Your task to perform on an android device: I want to view the price low to high in quaker oats.
Image 0: 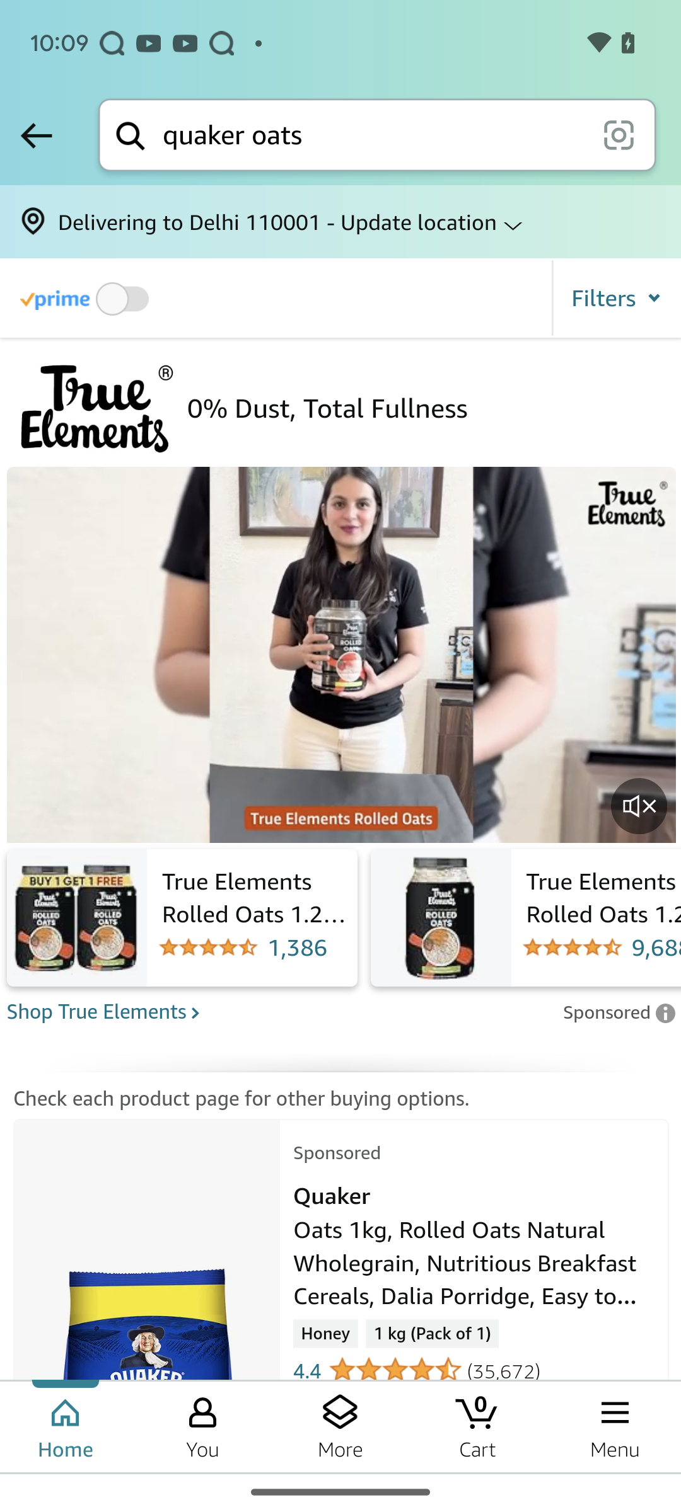
Click on the filters tab on the right side of the screen
Step 0: click (616, 297)
Image 1: 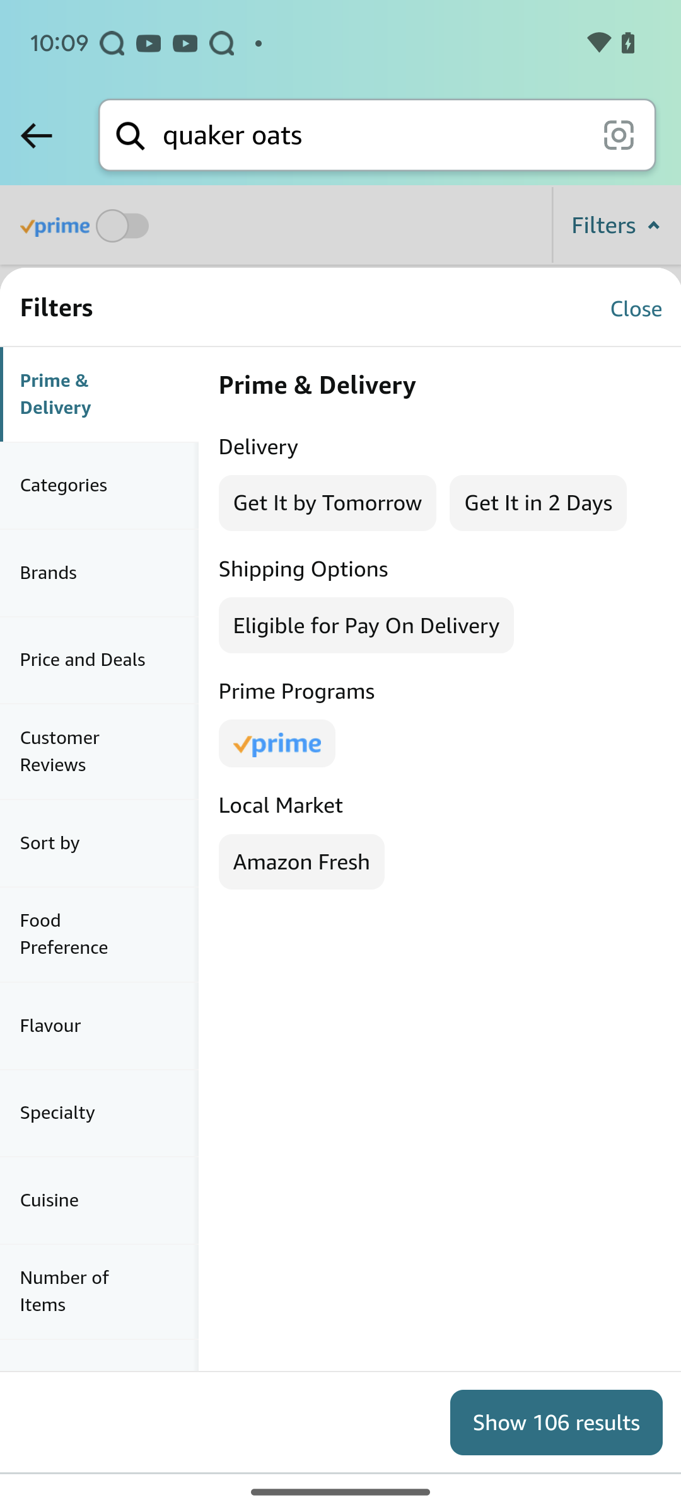
Click on the sort by tab on the left of the screen
Step 1: click (76, 845)
Image 2: 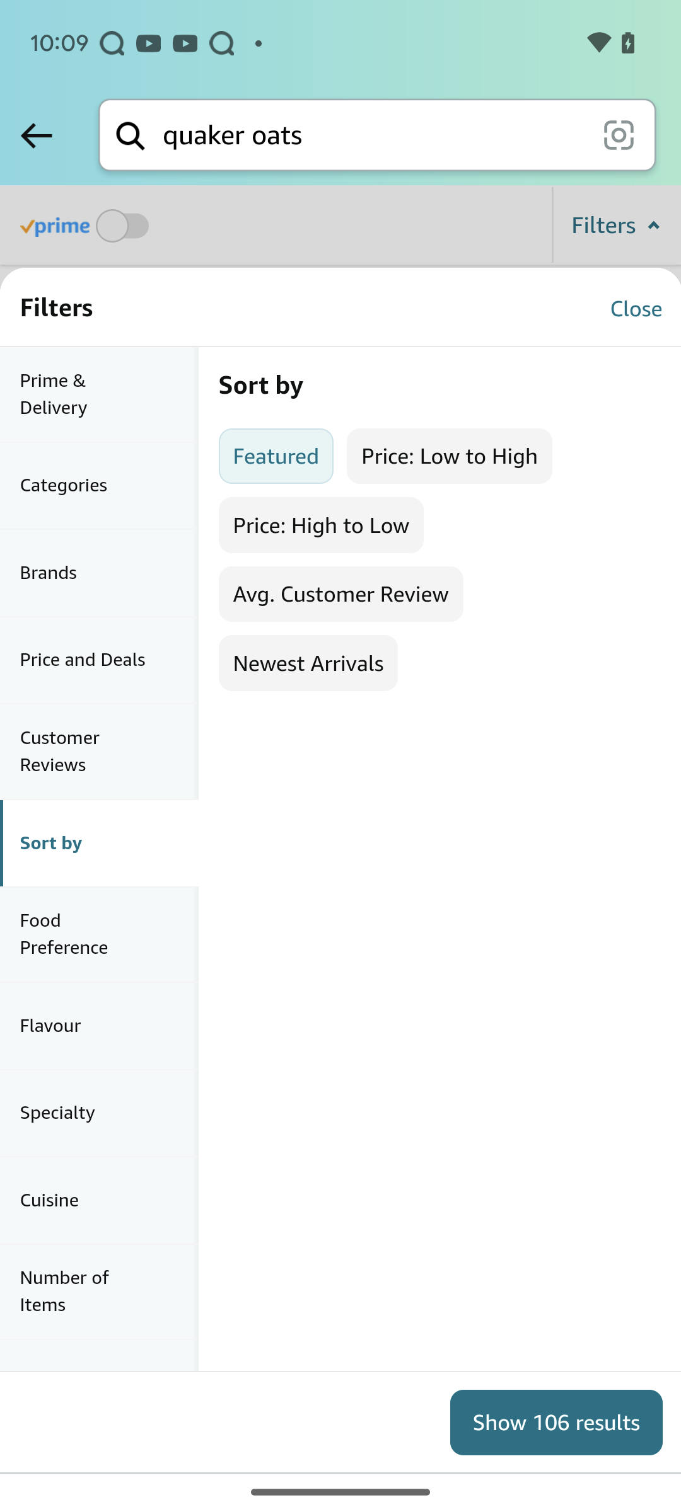
Click on Price: Low to High
Step 2: click (450, 455)
Image 3: 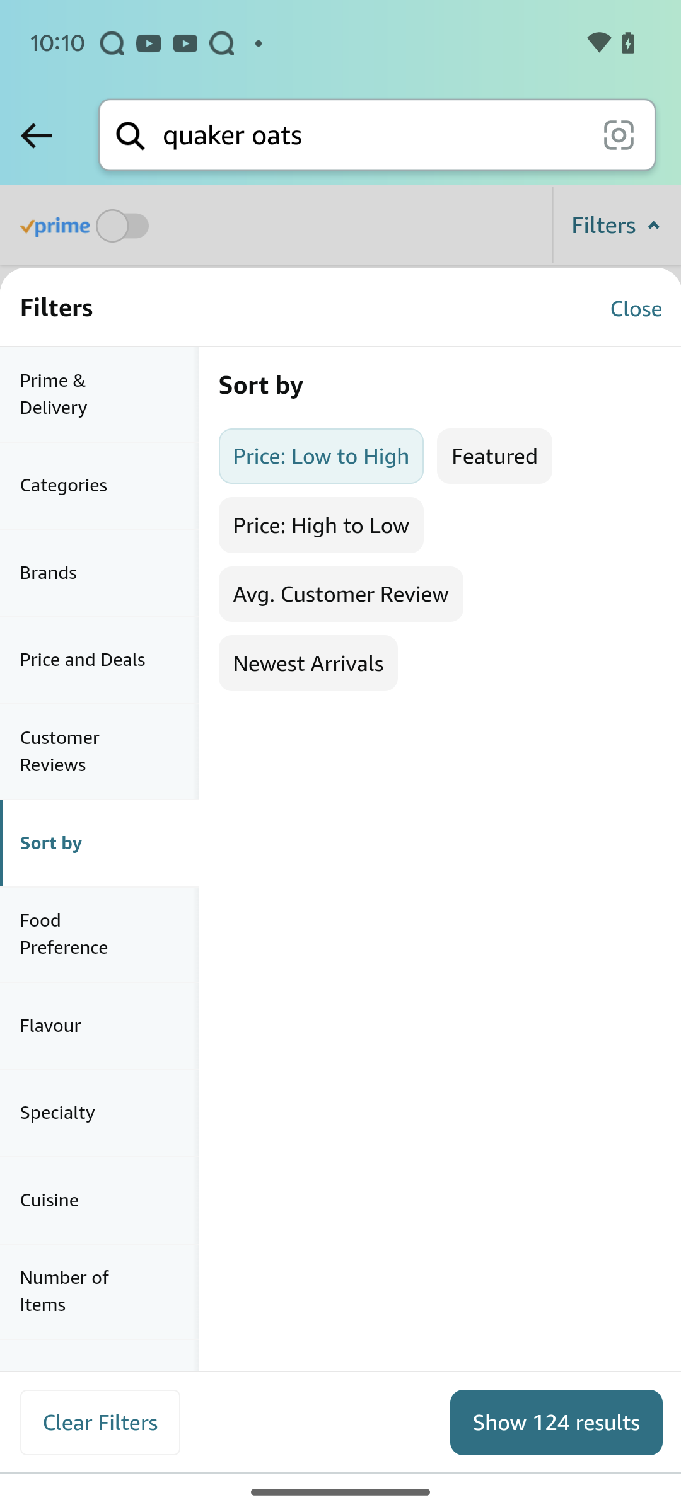
Click on Show 124 results
Step 3: click (557, 1421)